Your task to perform on an android device: In the Wunderground app. Search the location of Surat to view the past weather conditions.
Image 0: 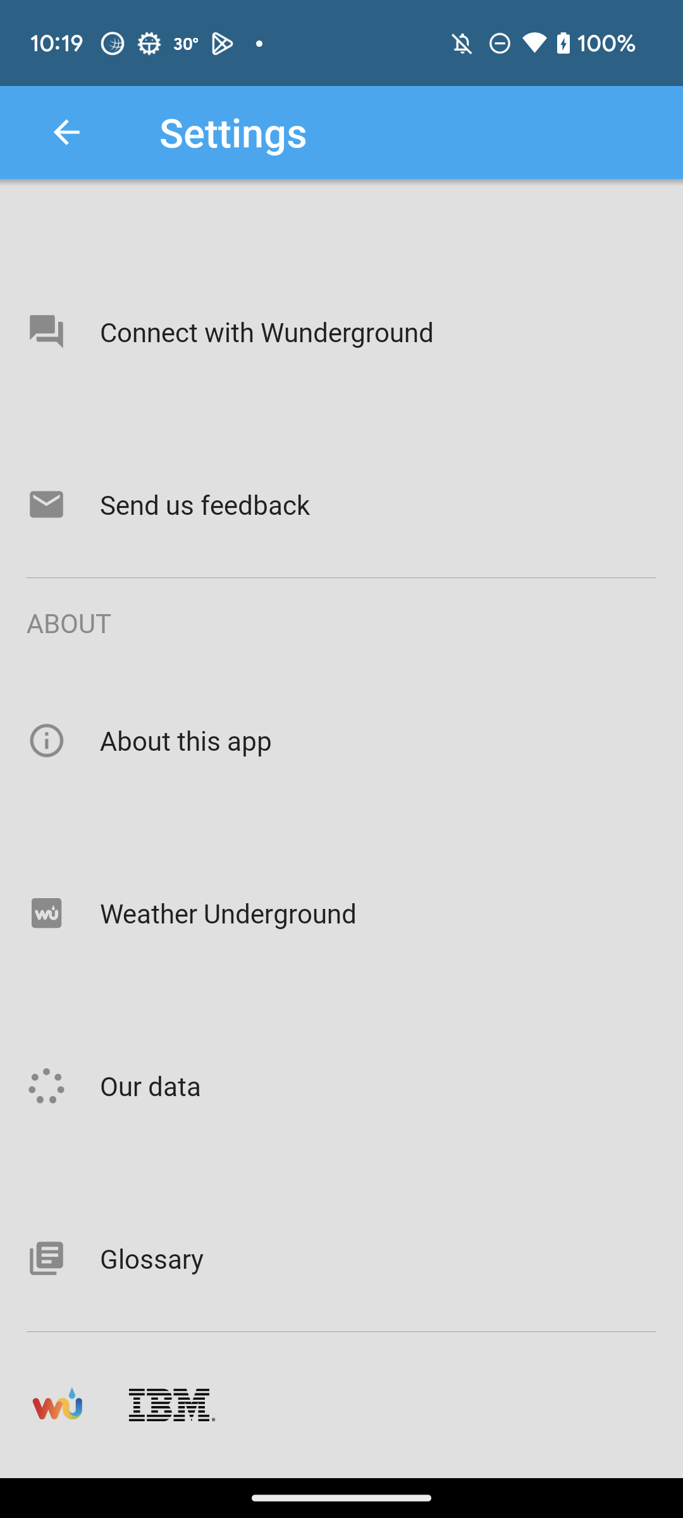
Go back to the screen
Step 0: press back button
Image 1: 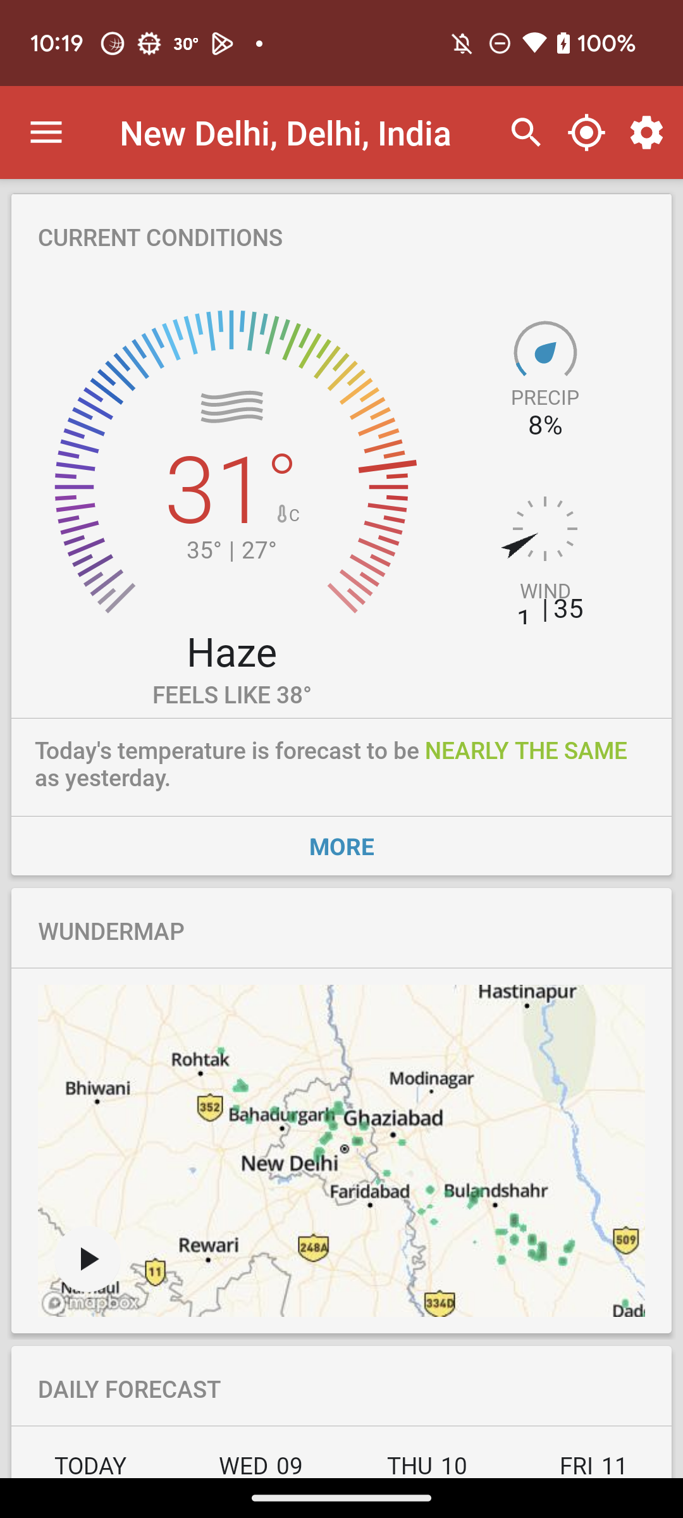
Swipe up to view the Hourly forecast option
Step 1: scroll down
Image 2: 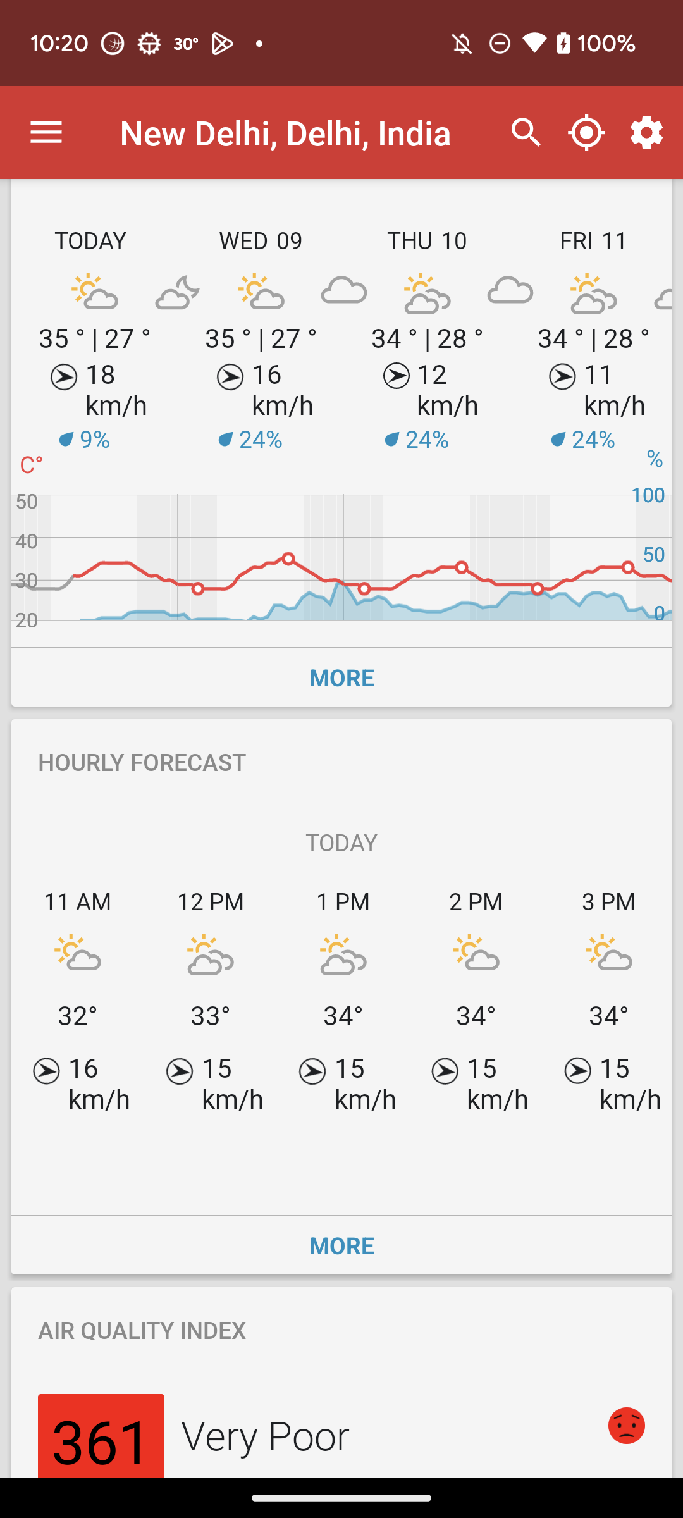
Click on the More option in the Hourly Forecast section
Step 2: click (341, 1245)
Image 3: 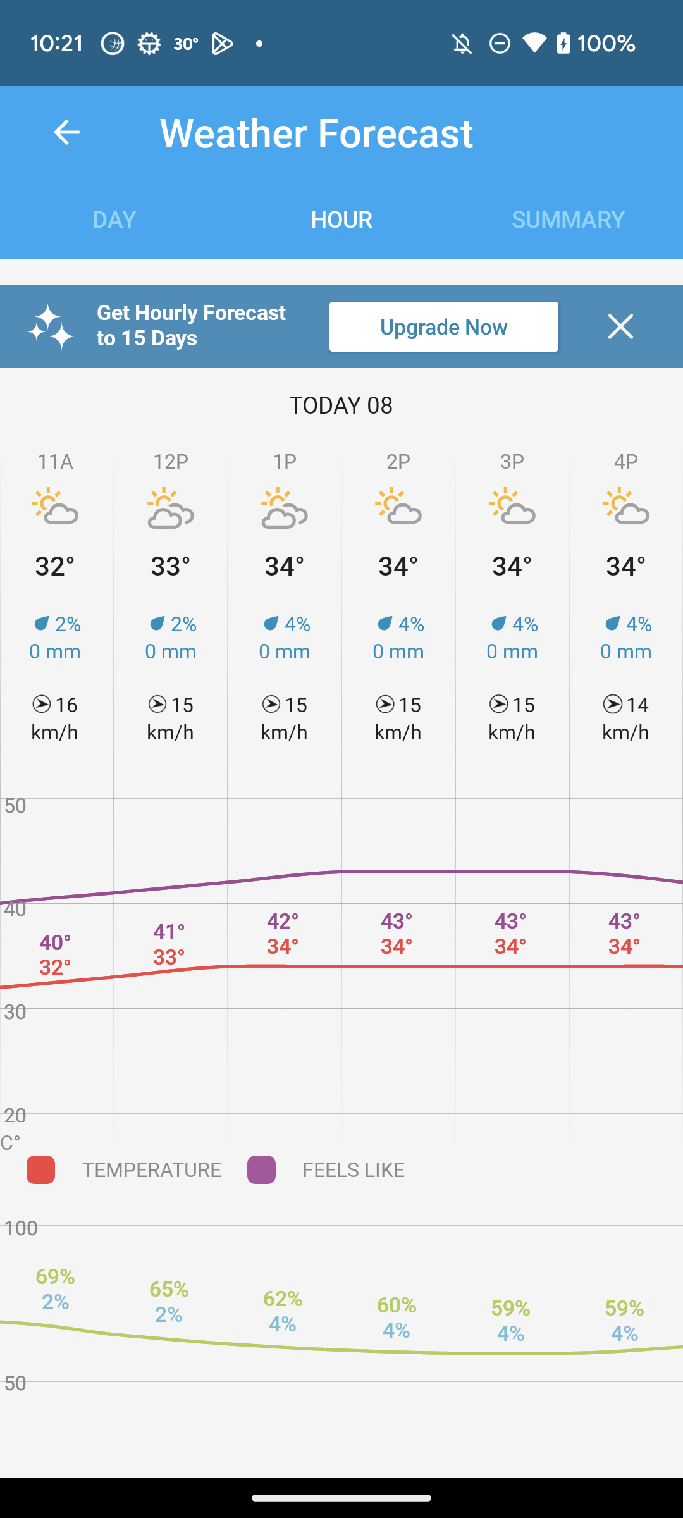
Swipe right to view the past weather history 
Step 3: scroll left